Your task to perform on an android device: Go to Savvy Time app & view the current time of Chicago
Image 0: 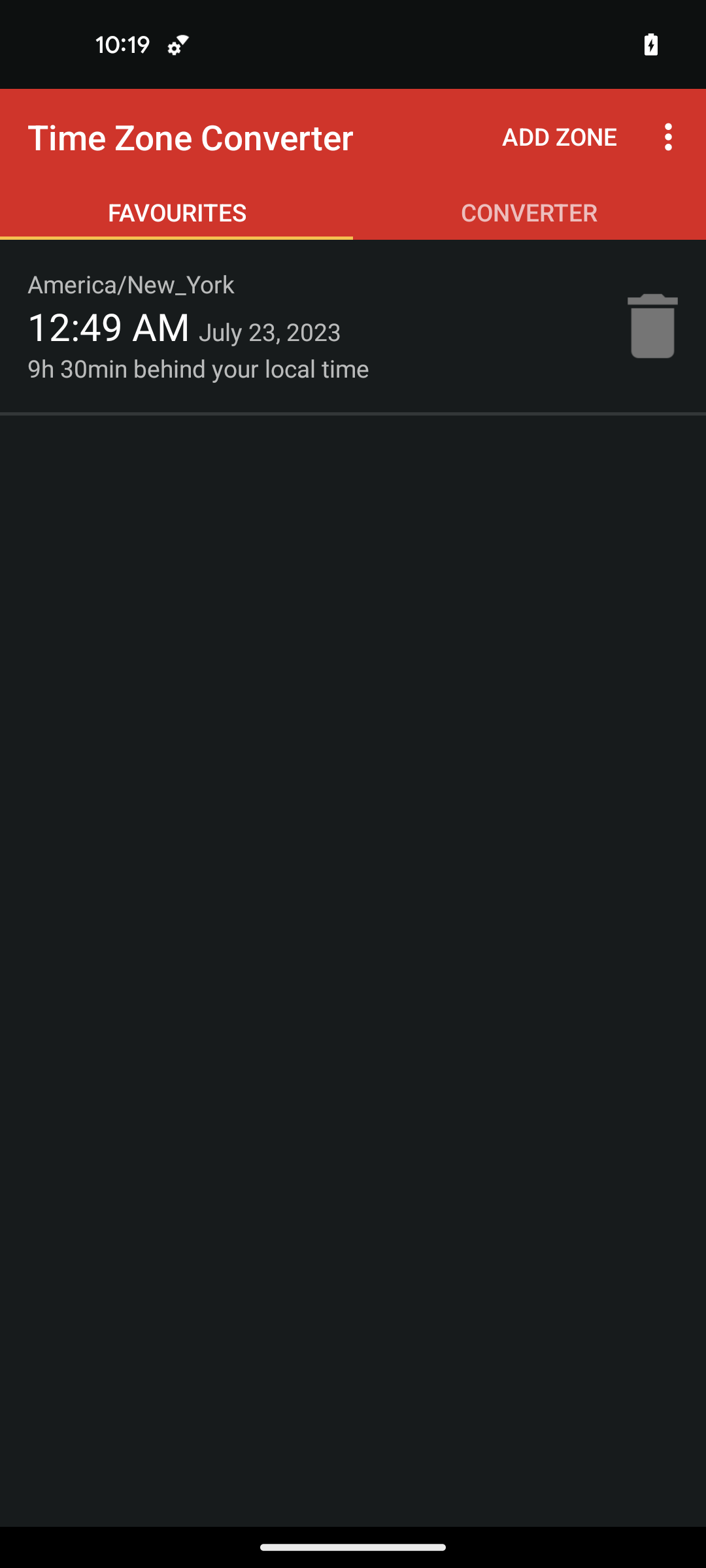
open the Savvy Time app
Step 0: open app "Savvy Time"
Image 1: 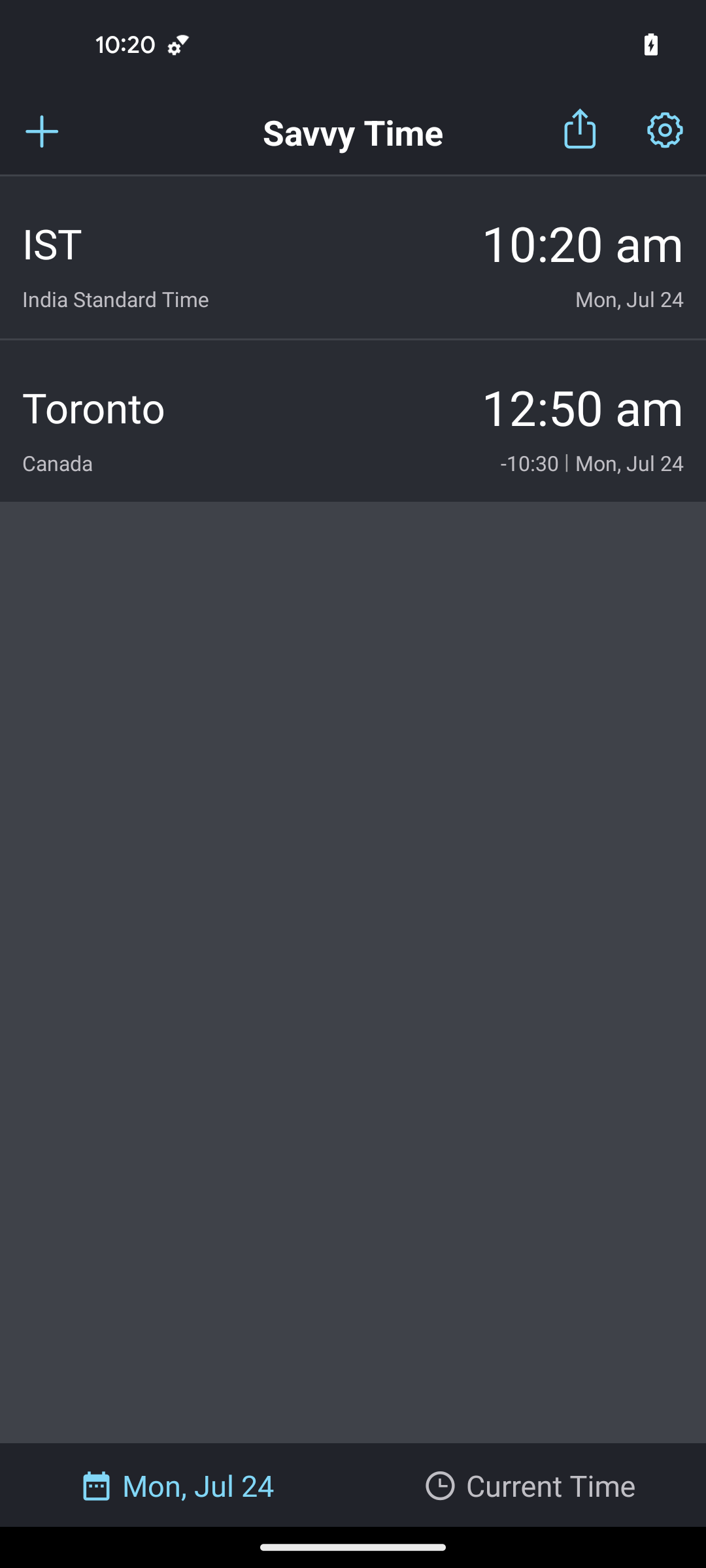
click on the plus icon at the top left corner of the screen
Step 1: click (83, 131)
Image 2: 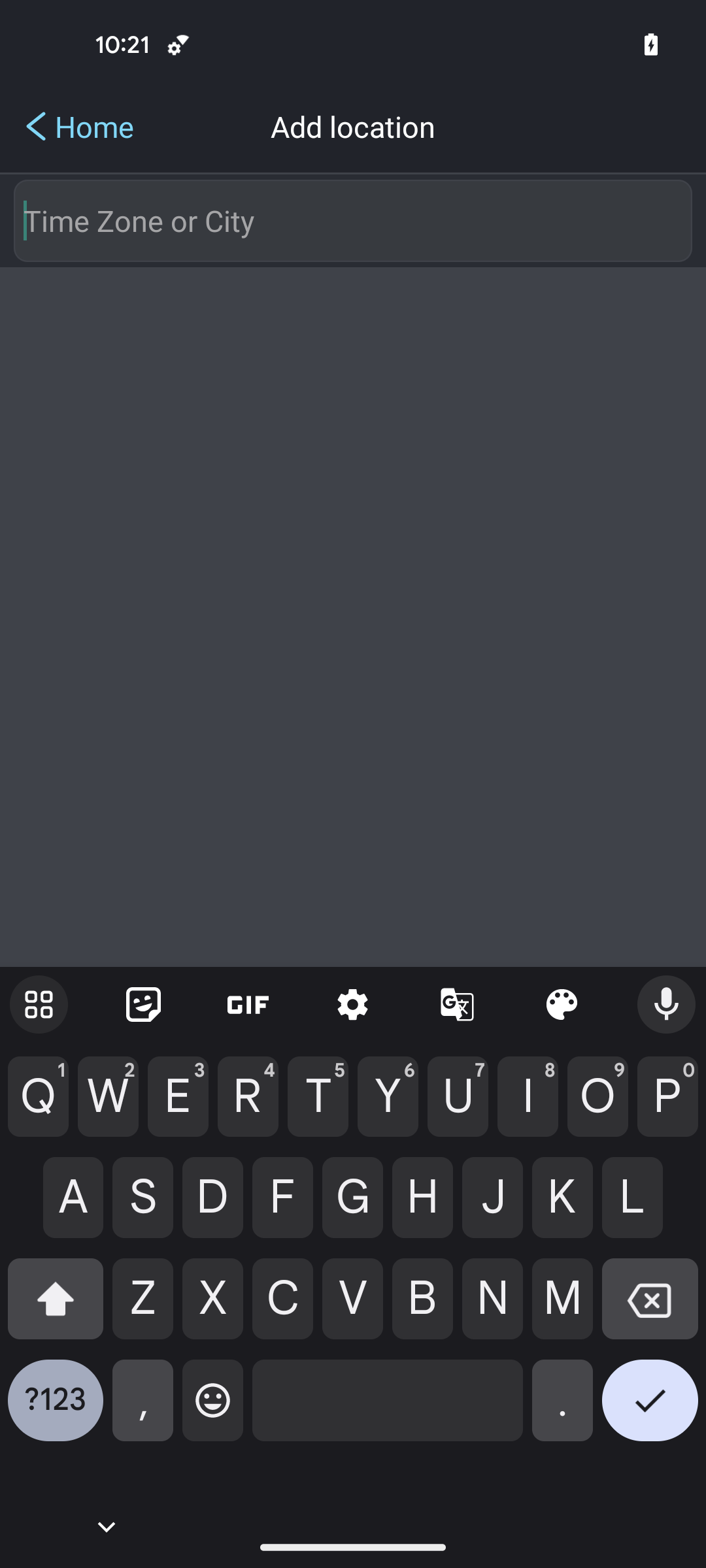
enter the city name chicago
Step 2: type "Chicago"
Image 3: 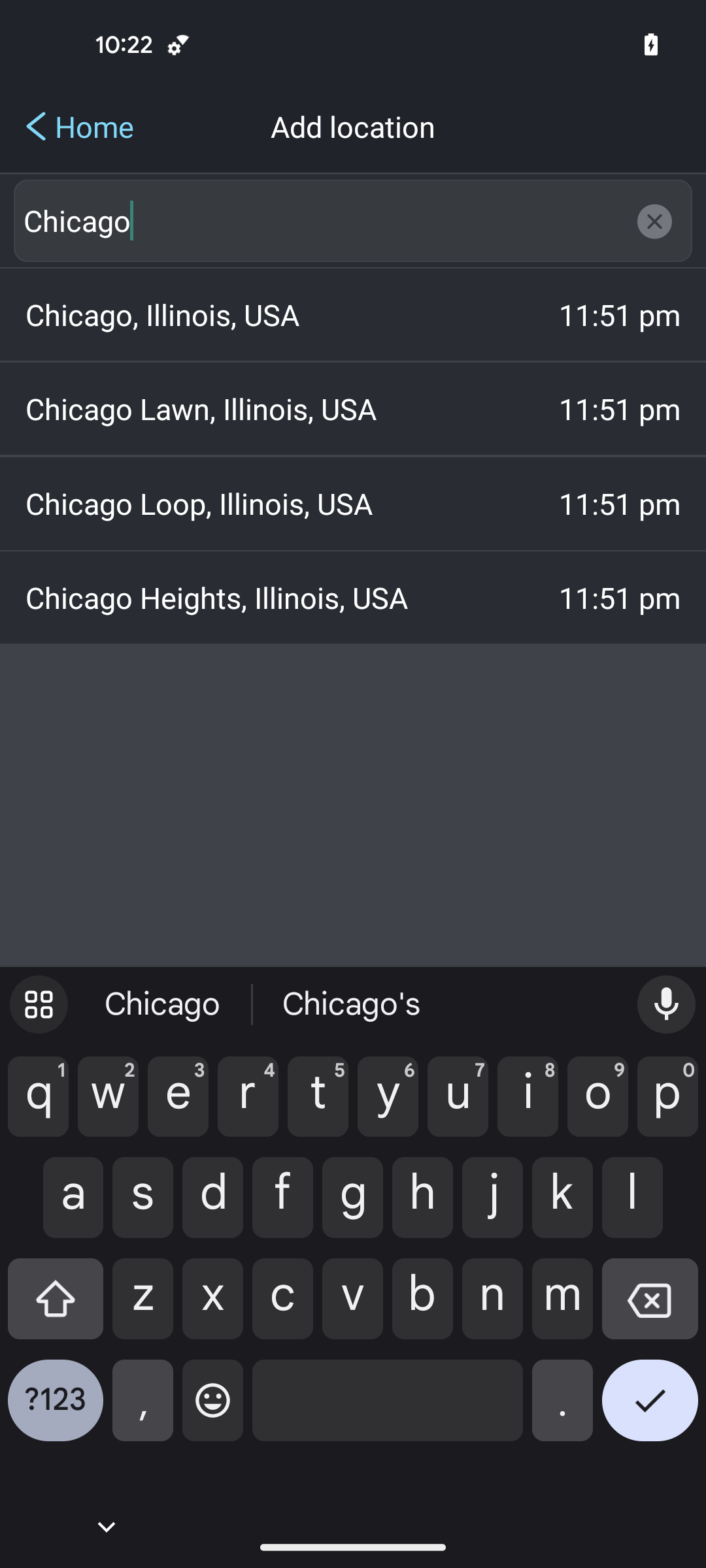
select the first suggested time zone
Step 3: click (233, 303)